Your task to perform on an android device: Open the solid manager and delete the plants folder from Audiobooks folder.
Image 0: 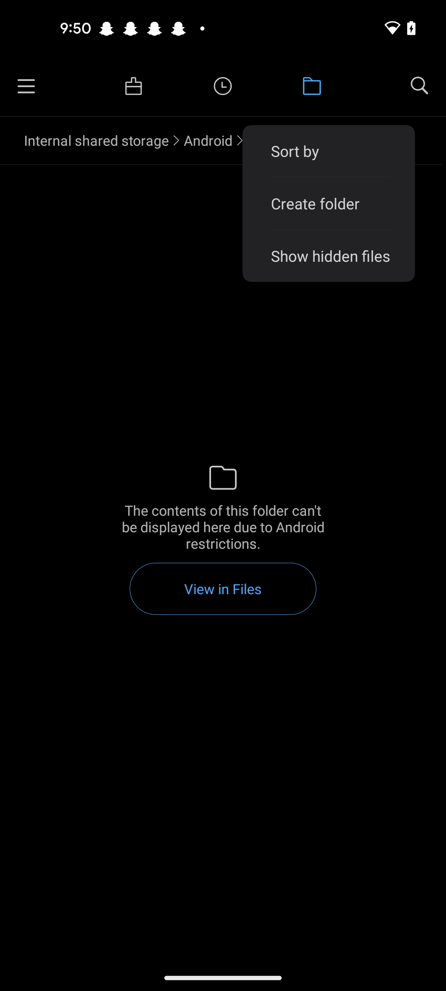
open solid explorer app
Step 0: open app "Solid Explorer"
Image 1: 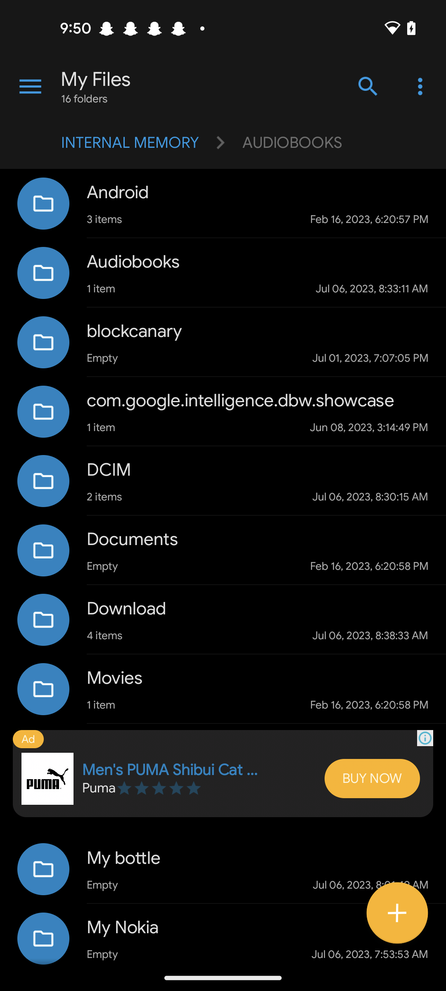
Click on the Android folder
Step 1: click (223, 203)
Image 2: 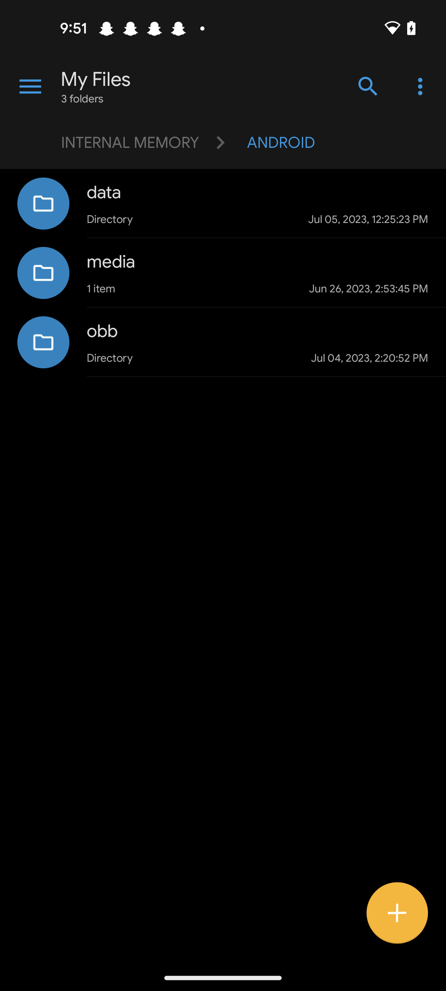
Click on the data folder
Step 2: click (43, 203)
Image 3: 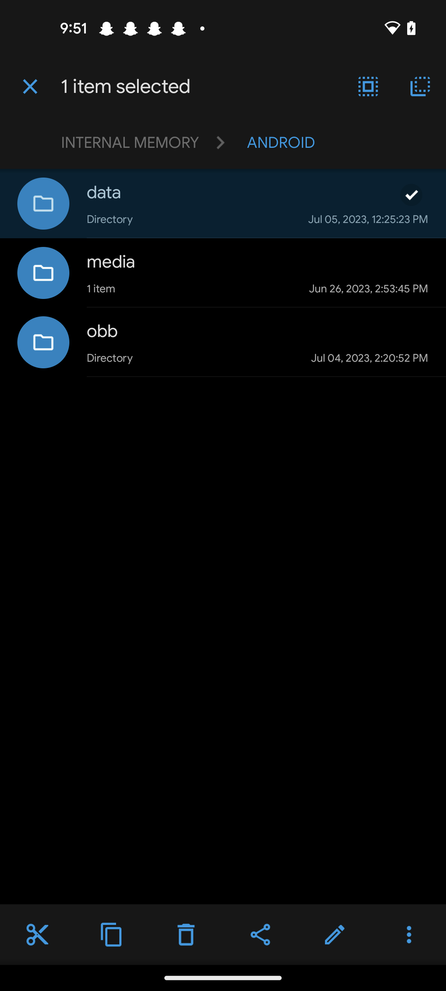
Click on the Delete icon
Step 3: click (185, 934)
Image 4: 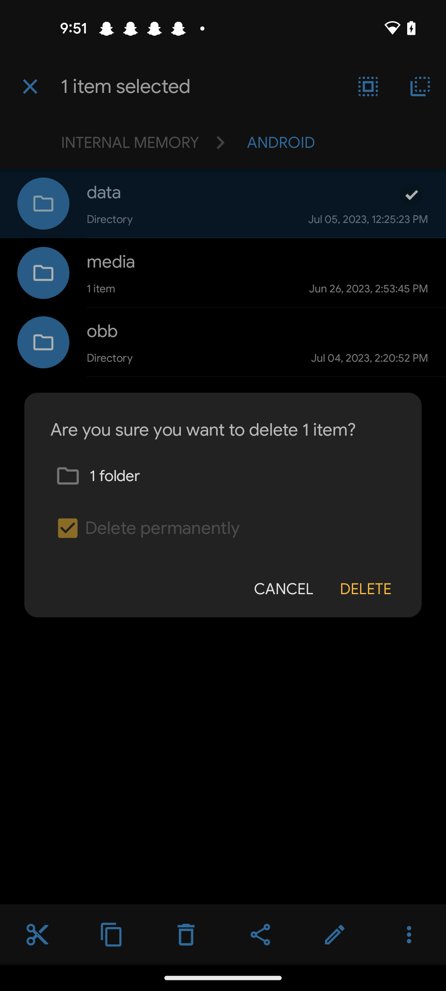
Select the Delete option
Step 4: click (365, 589)